Your task to perform on an android device: Delete the Paused Timer in the clock app .
Image 0: 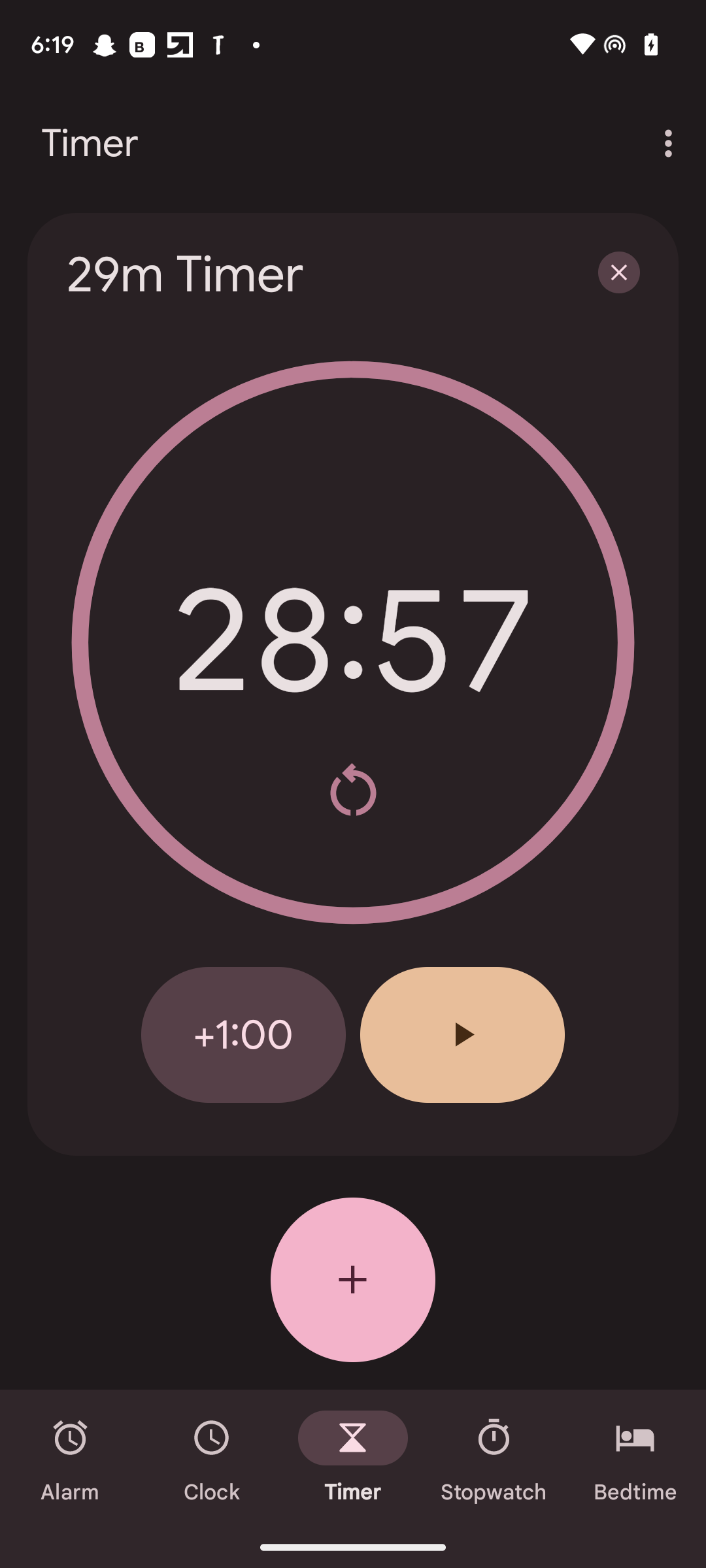
Click on the cross icon.
Step 0: click (619, 272)